Your task to perform on an android device: I'm interested in the 46 piece set of auto repair tools on-board household repair kit wrench socket, so explore this wrench kit in the Alibaba.com app.
Image 0: 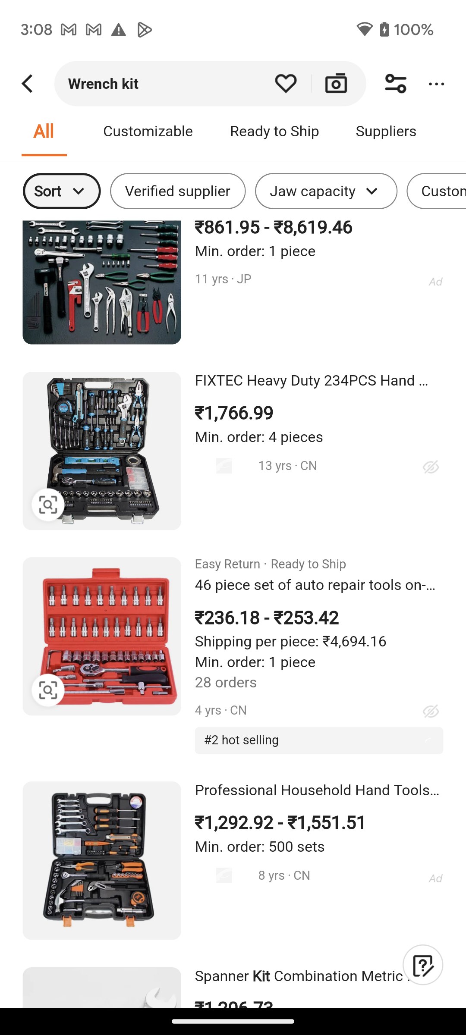
Click on the 46 piece set of auto repair tools on-board household repair kit wrench socket to explore this wrench kit.
Step 0: click (268, 598)